Your task to perform on an android device: Go to the Oliva Pregnancy app & read the community post
Image 0: 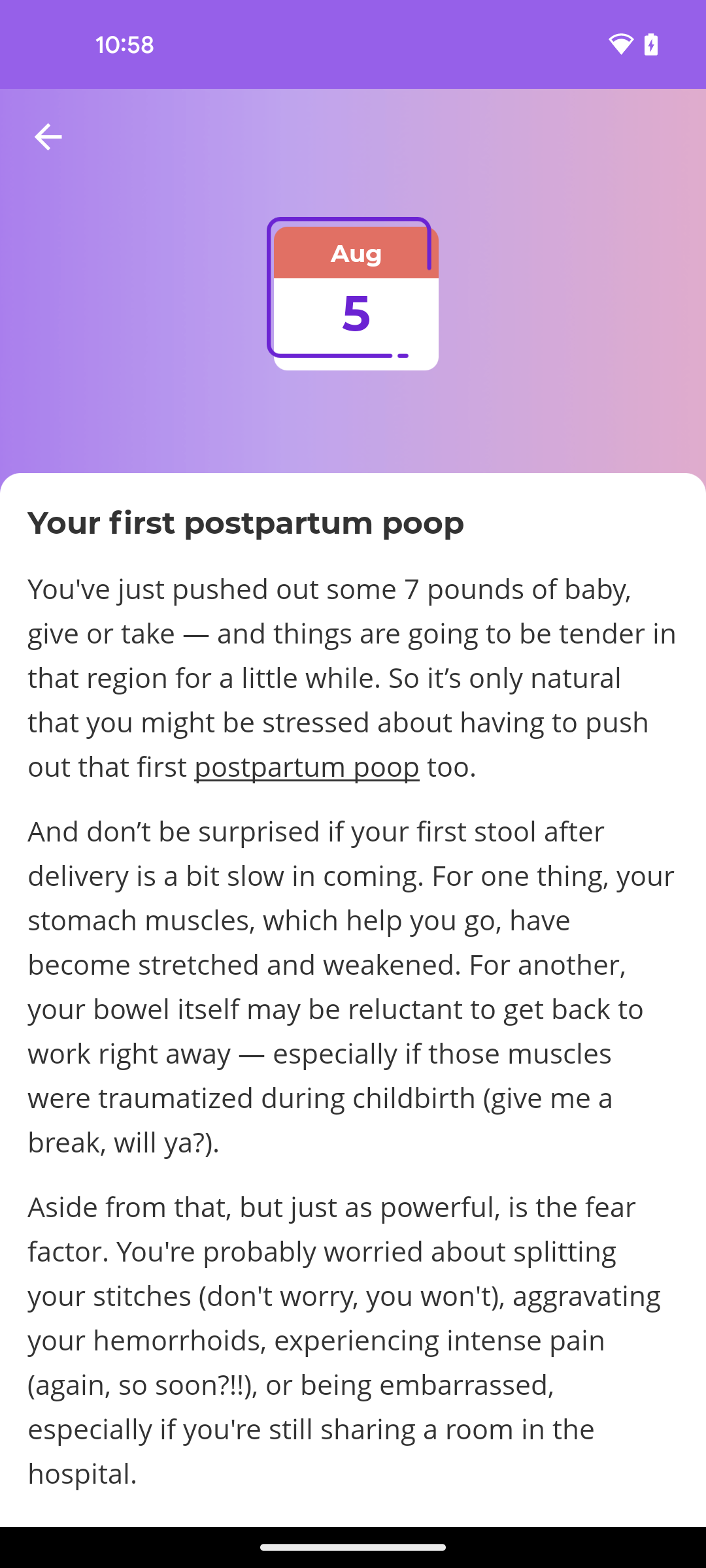
open the Oliva Pregnancy app
Step 0: open app "Ovia Pregnancy"
Image 1: 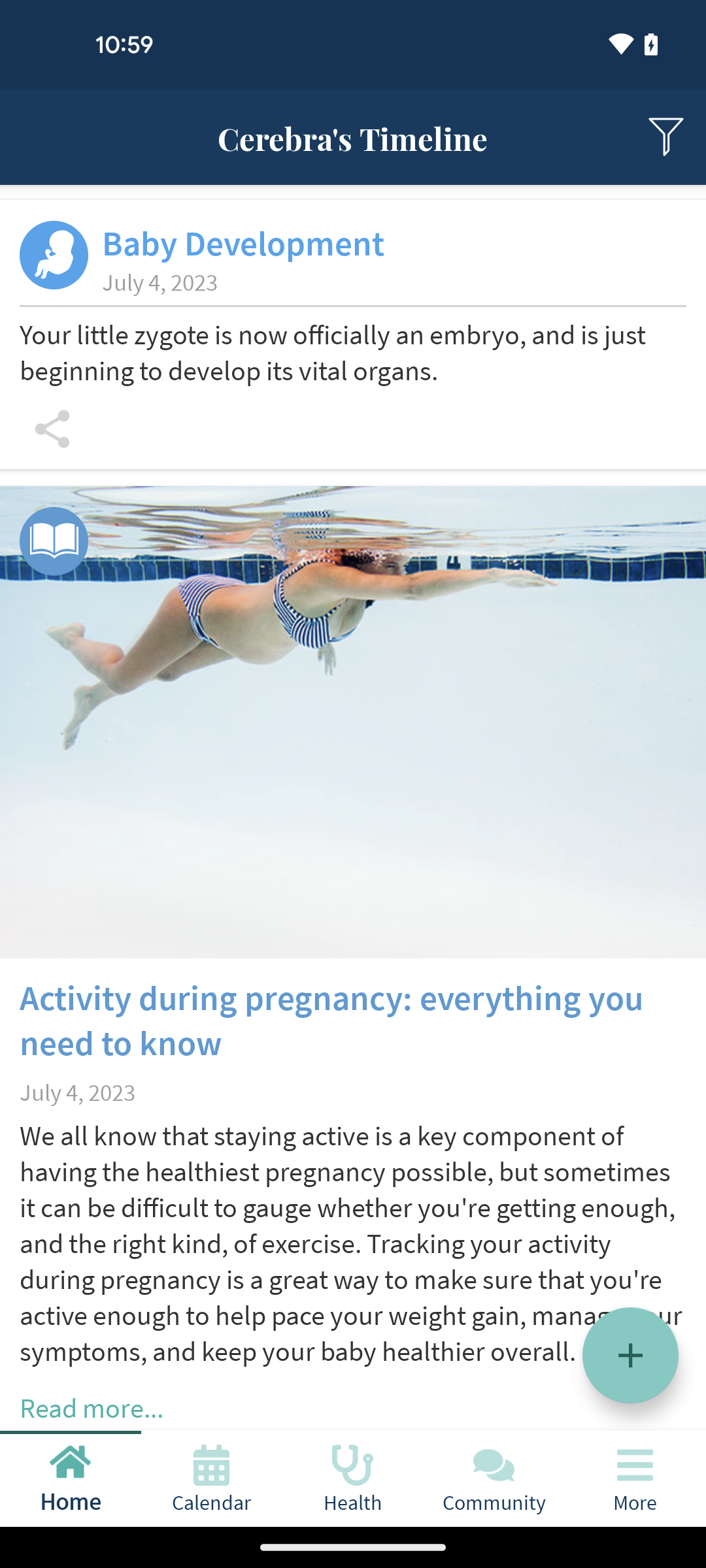
click on the Community tab at the bottom of the screen
Step 1: click (494, 1478)